Your task to perform on an android device: Shop the fire tools under home and kitchen category of tools and hardware section.
Image 0: 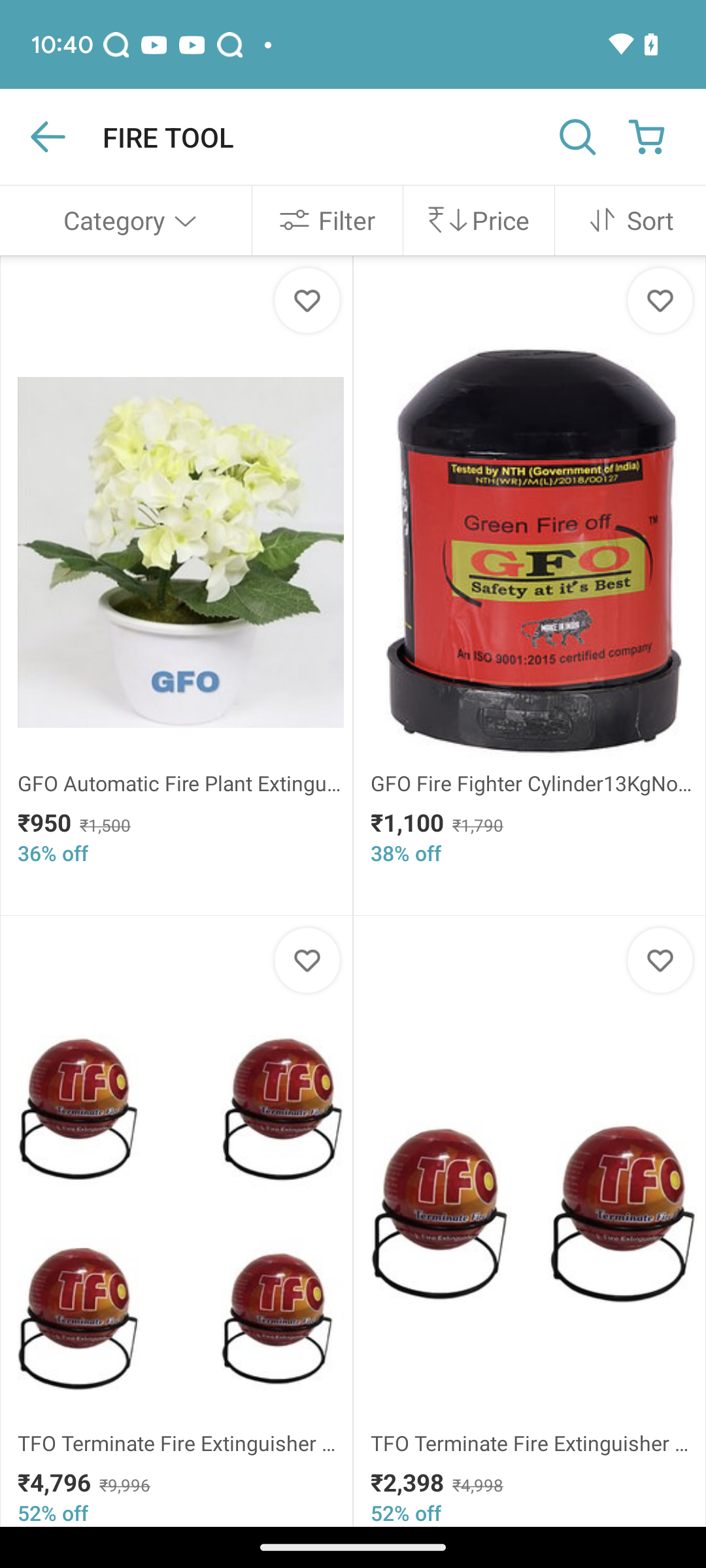
Click on the category tab at the left side of the screen
Step 0: click (129, 220)
Image 1: 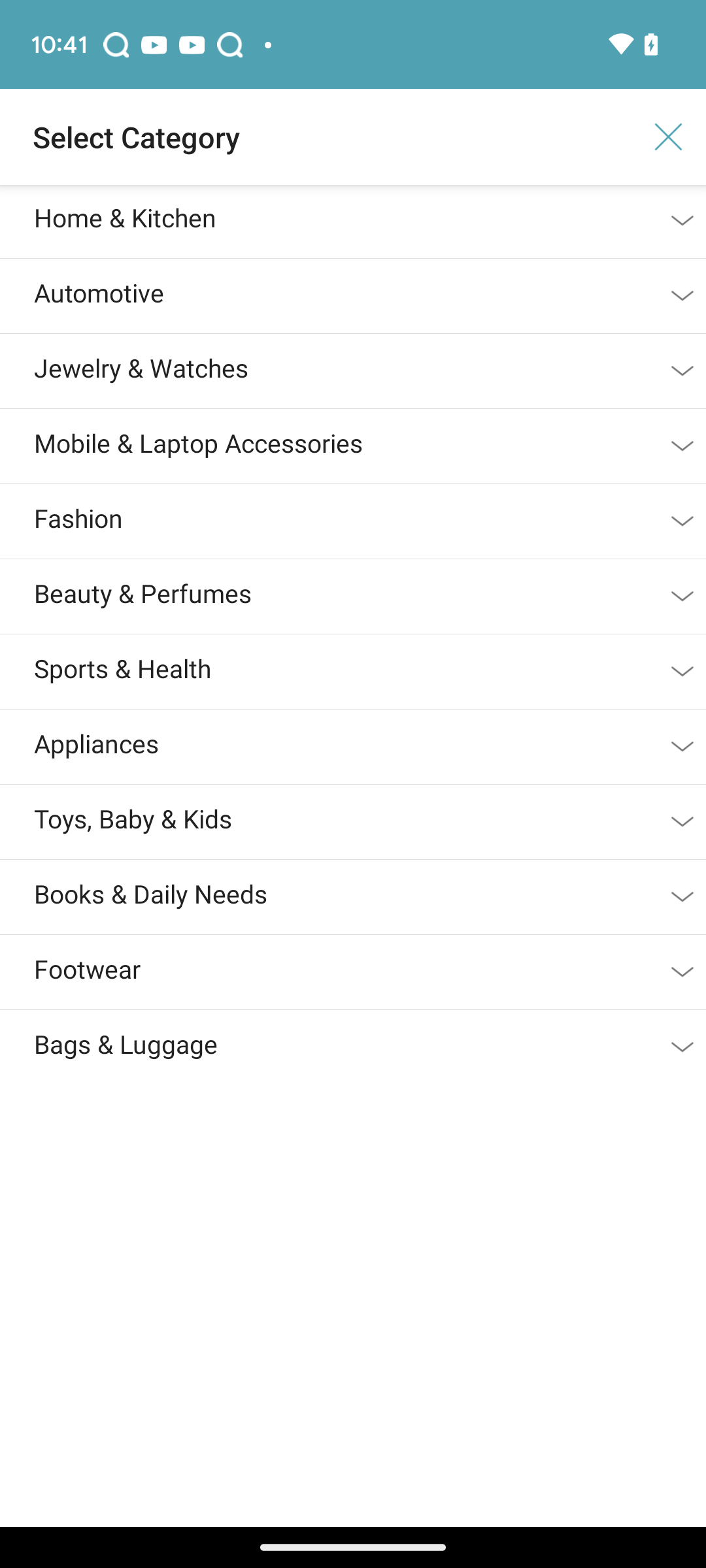
Click on Home & Kitchen tab
Step 1: click (307, 217)
Image 2: 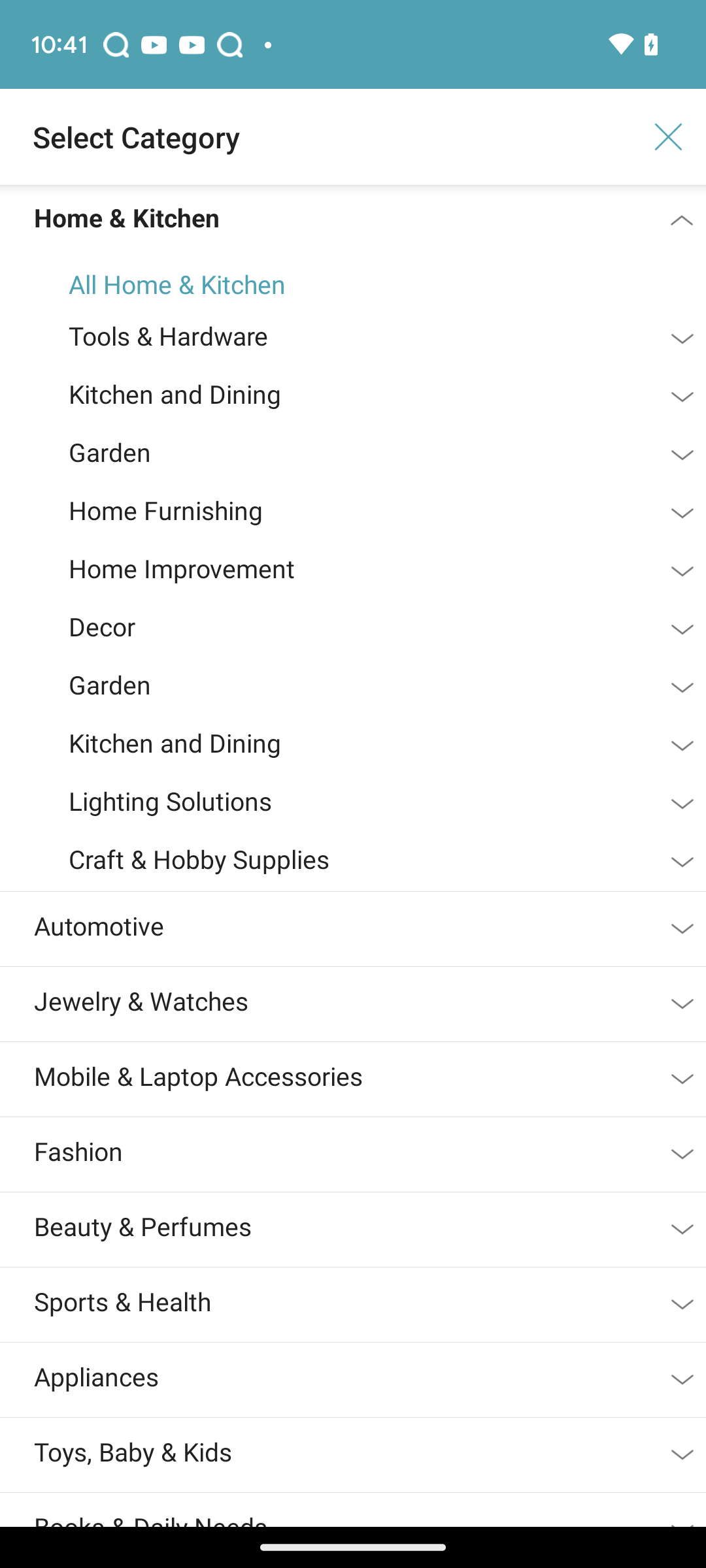
Click on tools and hardware tab
Step 2: click (307, 335)
Image 3: 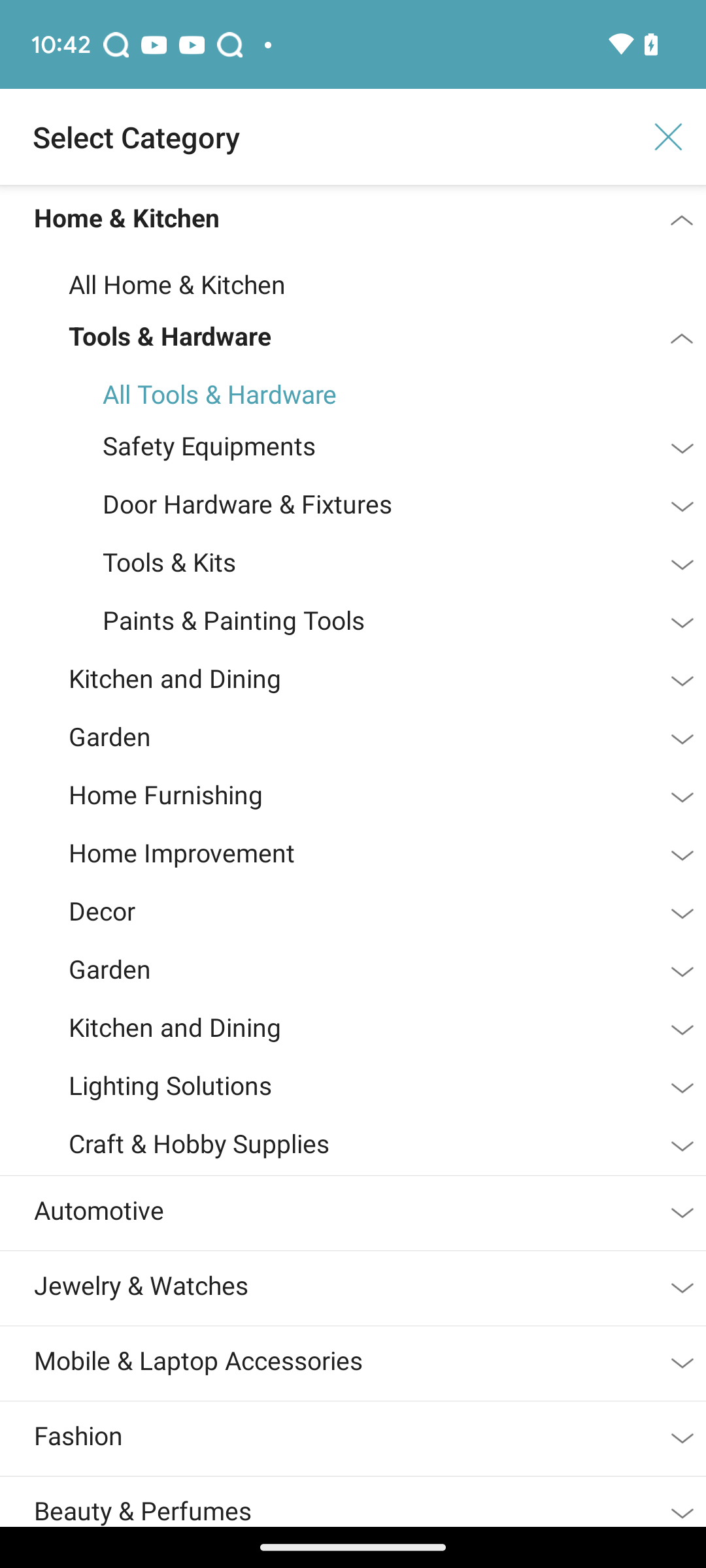
Click on tools and hardware tab
Step 3: wait